Your task to perform on an android device: Go to the Radio Garden app, search Capital FM 95.8
Image 0: 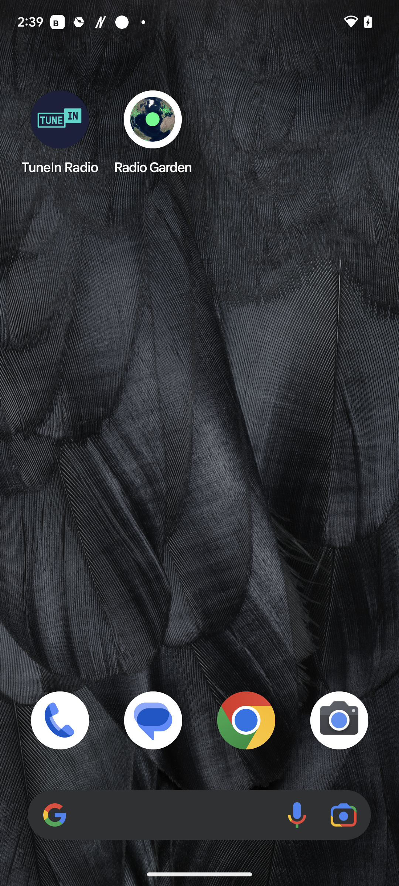
Open Radio Garden app
Step 0: open app "Radio Garden"
Image 3: 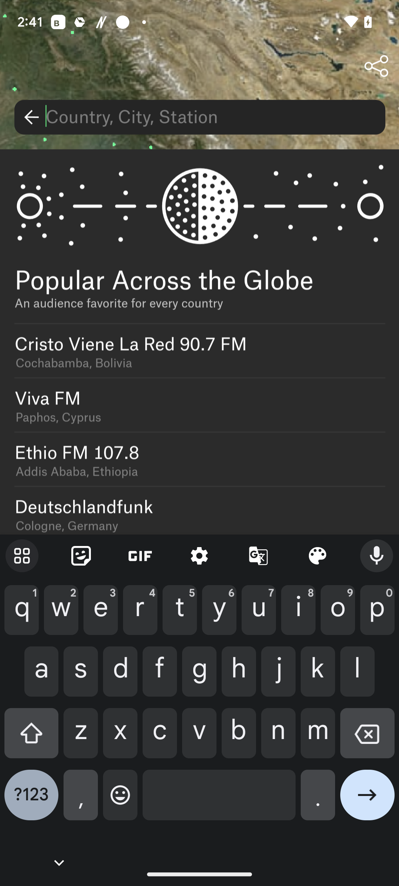
Type Capital FM 95.8 in the search bar at the top of the screen
Step 3: type "Capital FM 95.8"
Image 4: 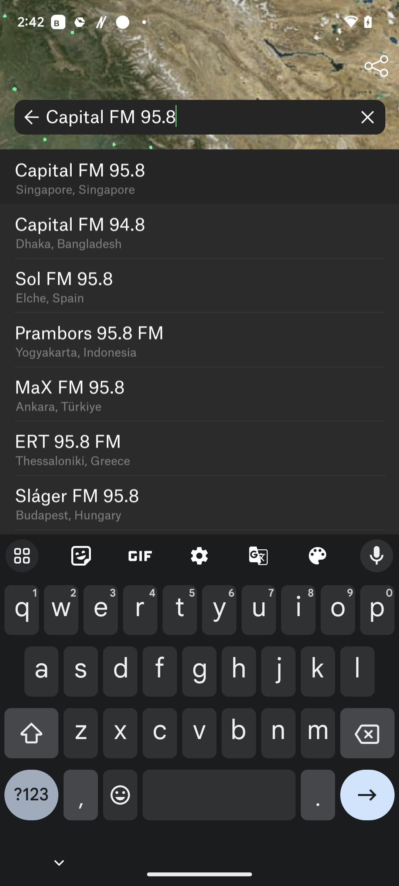
Click on the first option at the top of the screen
Step 4: click (203, 169)
Image 5: 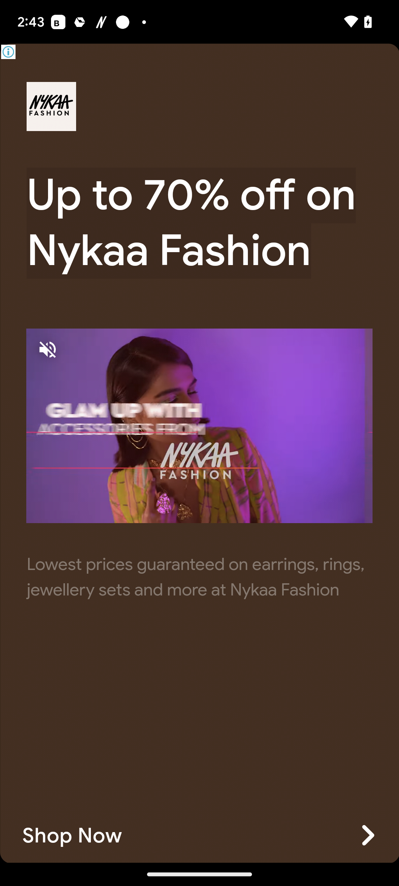
Click on the first option at the top of the screen
Step 5: wait
Image 6: 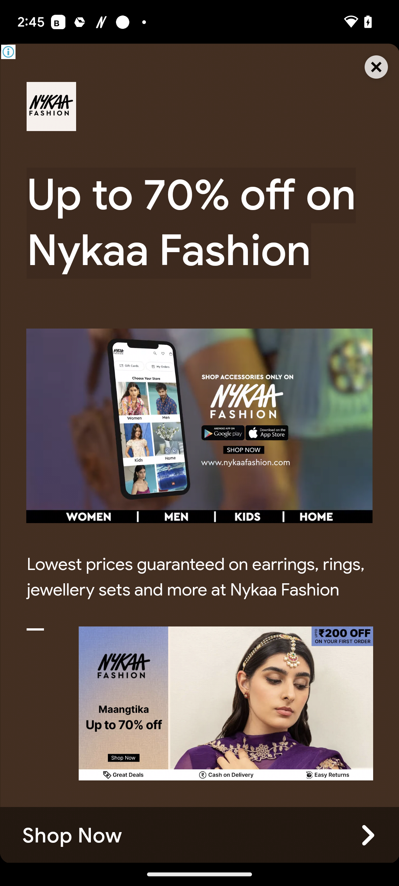
Close the ad
Step 6: click (371, 61)